Your task to perform on an android device: Find nearby attractions on the TripAdvisor app.
Image 0: 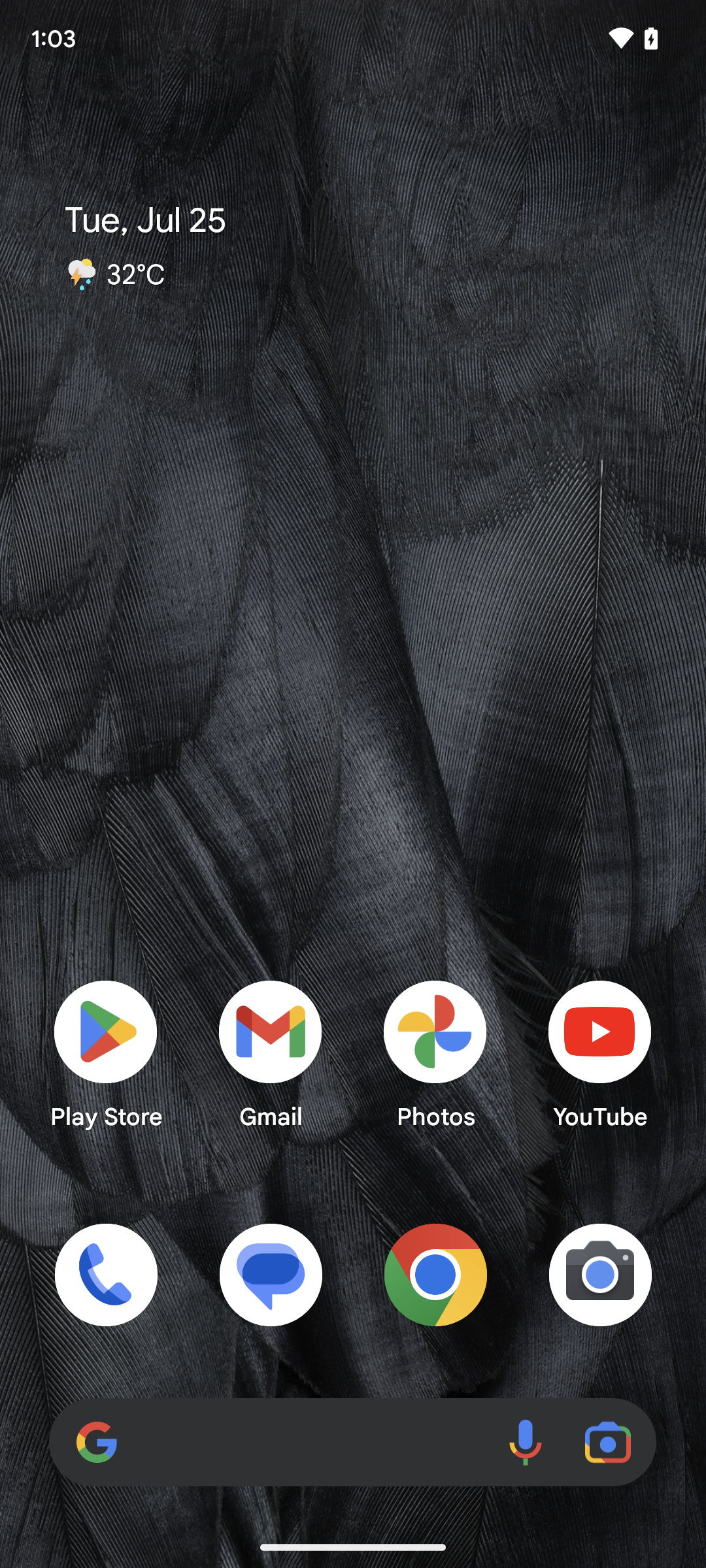
Open the TripAdvisor app.
Step 0: open app "Tripadvisor"
Image 1: 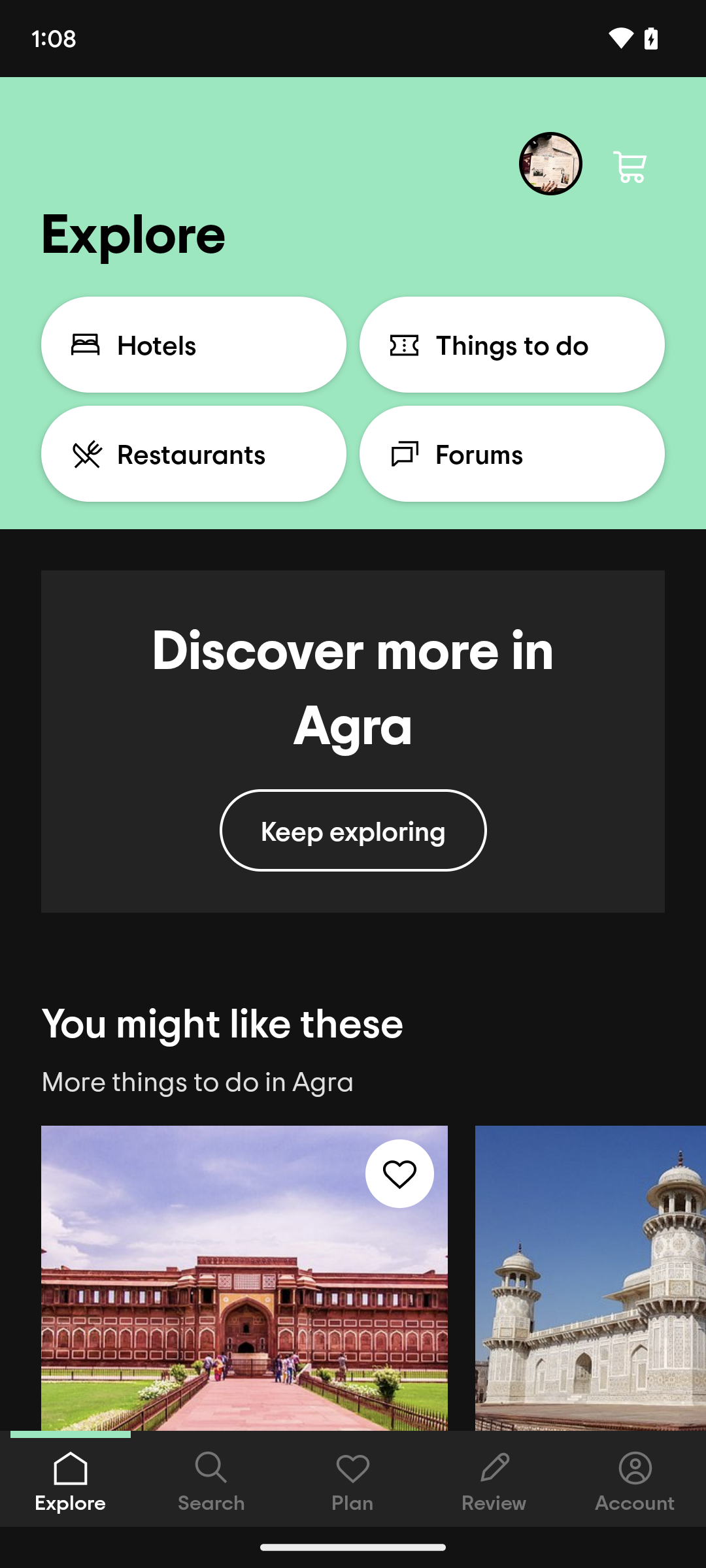
Click on the search option present at the bottom of the screen.
Step 1: click (212, 1478)
Image 2: 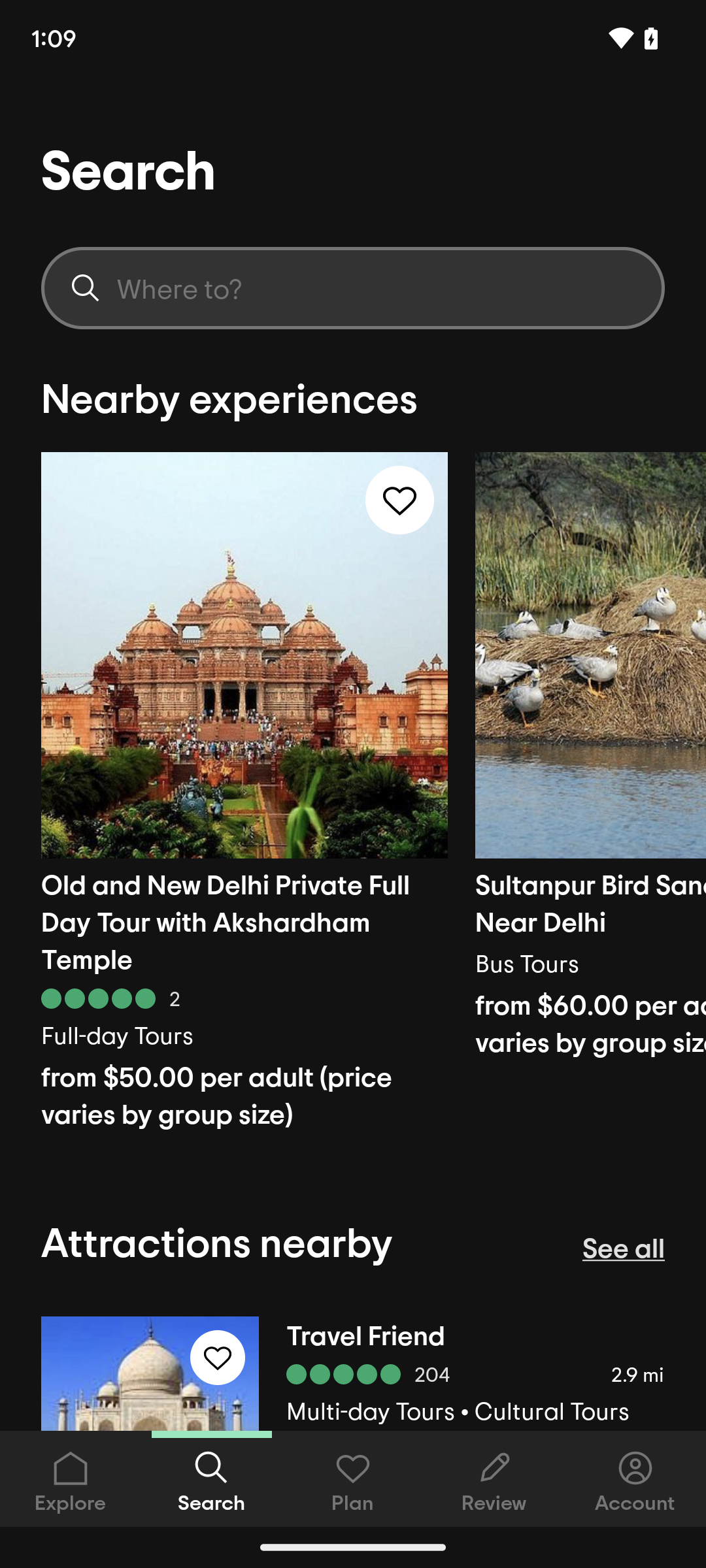
Scroll up to view nearby attractions.
Step 2: scroll down